Your task to perform on an android device: For the approaching winter, I would want to get a size L loose-fitting hoodie, but first I would like to read reviews of the product.
Image 0: 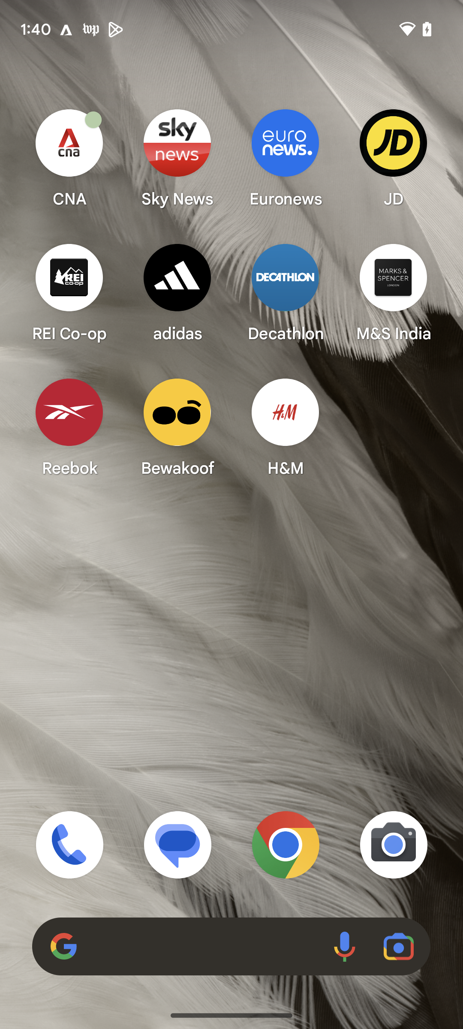
Open H&M app
Step 0: click (286, 426)
Image 1: 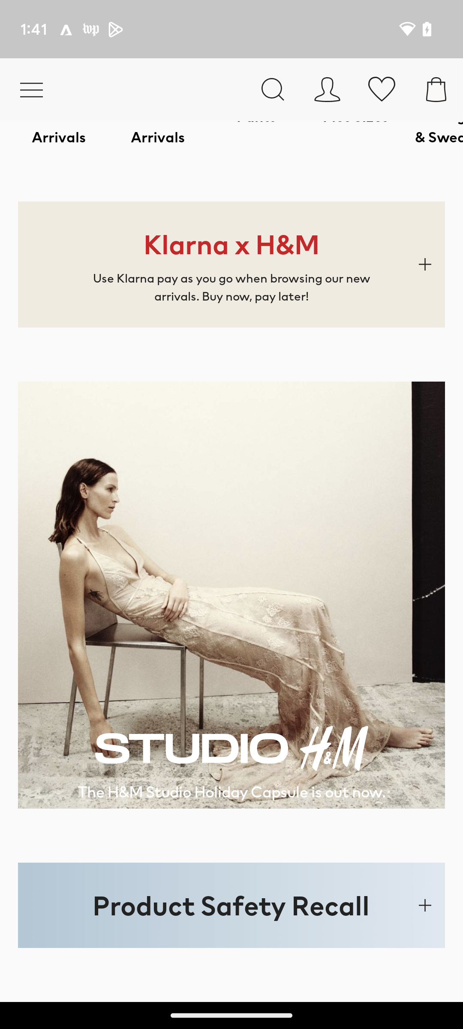
Click on the search icon
Step 1: click (271, 88)
Image 2: 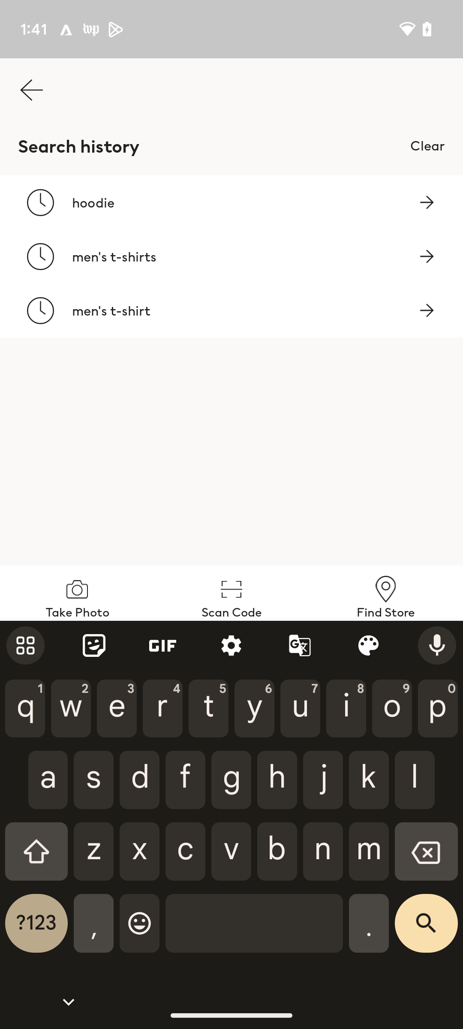
Click on hoodie to search for it
Step 2: click (265, 202)
Image 3: 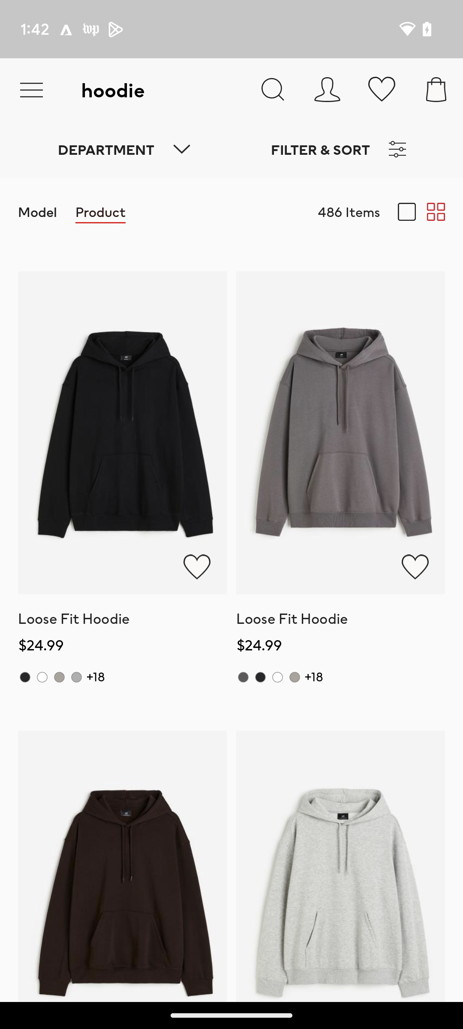
Click on loose fit hoodie
Step 3: click (315, 418)
Image 4: 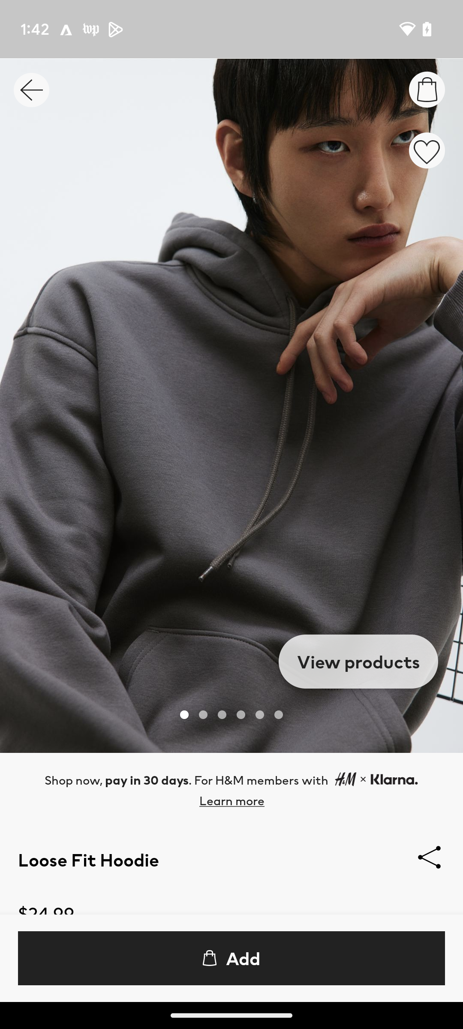
Swipe up
Step 4: scroll down
Image 5: 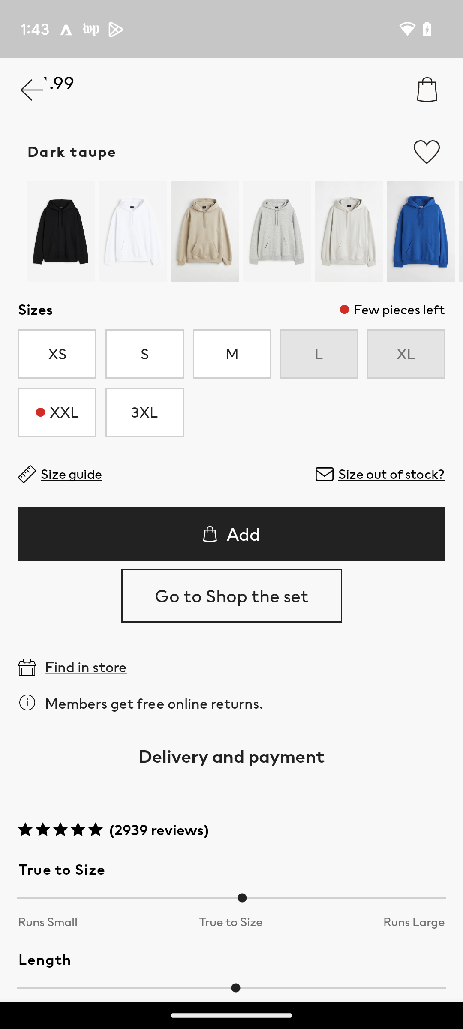
Click on reviews
Step 5: click (159, 830)
Image 6: 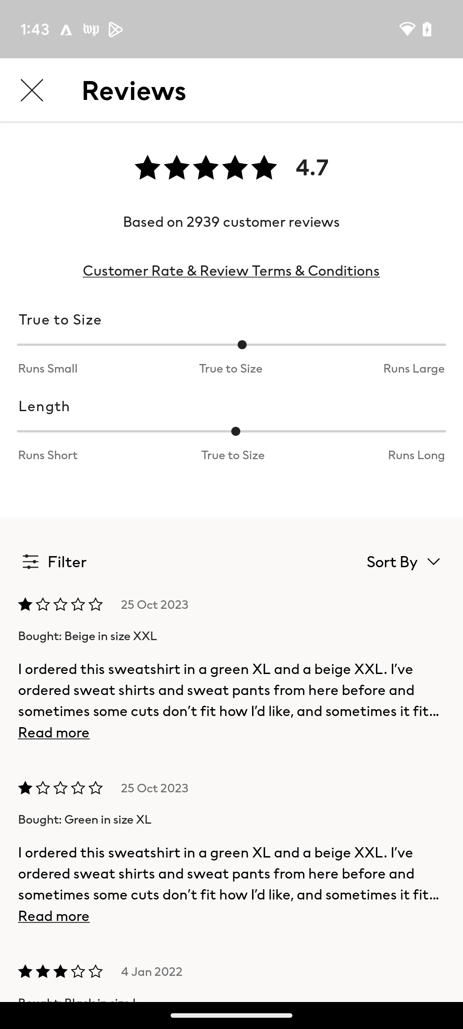
Swipe up
Step 6: scroll down